Your task to perform on an android device: I use the Kindle app to change the brightness because reading the book is making my eyes tired.
Image 1: 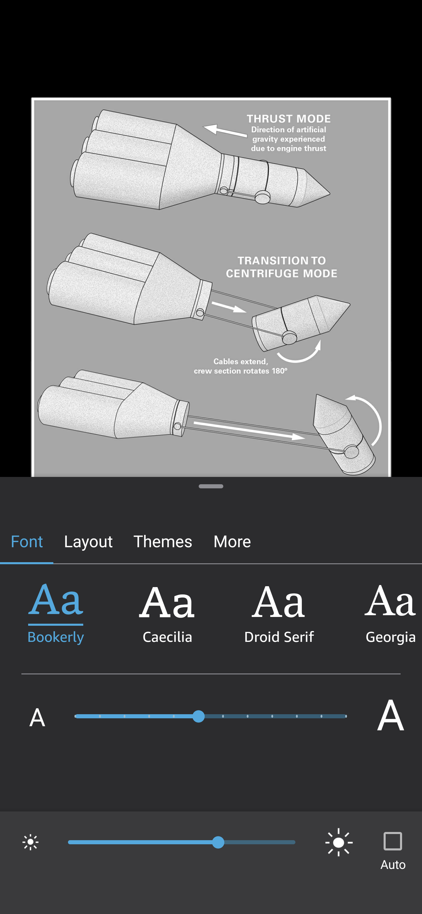
Click on the big white dot to increase the brightness
Step 1: click (344, 842)